Your task to perform on an android device: In the app smart contacts, view contacts by the group.
Image 0: 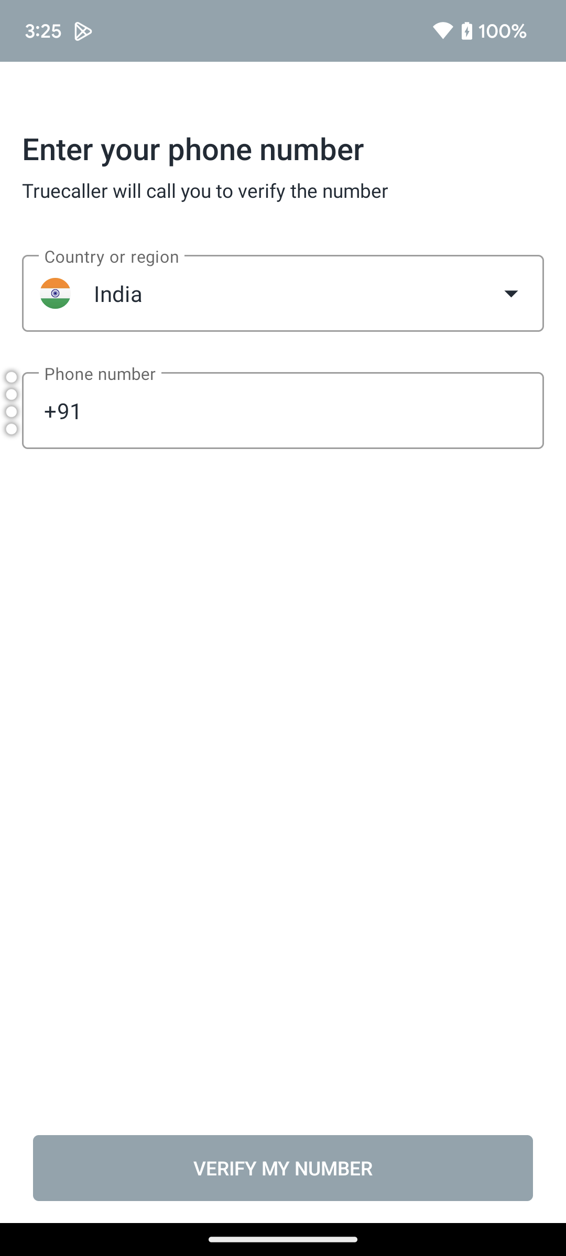
Open the smart contacts app.
Step 0: open app "Smart Contacts"
Image 1: 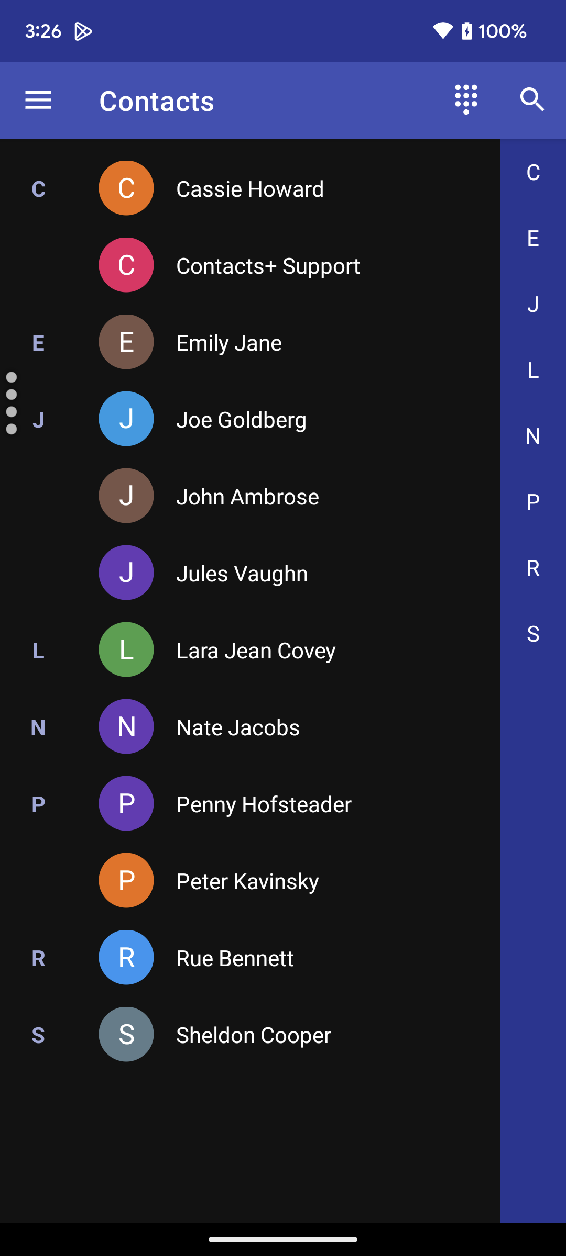
Click on the menu icon on the top left corner of the screen.
Step 1: click (38, 100)